Your task to perform on an android device: Use the Klook app to view the cruise schedule with an early morning departure time of 5:00 AM to 9:00 AM on November 25.
Image 0: 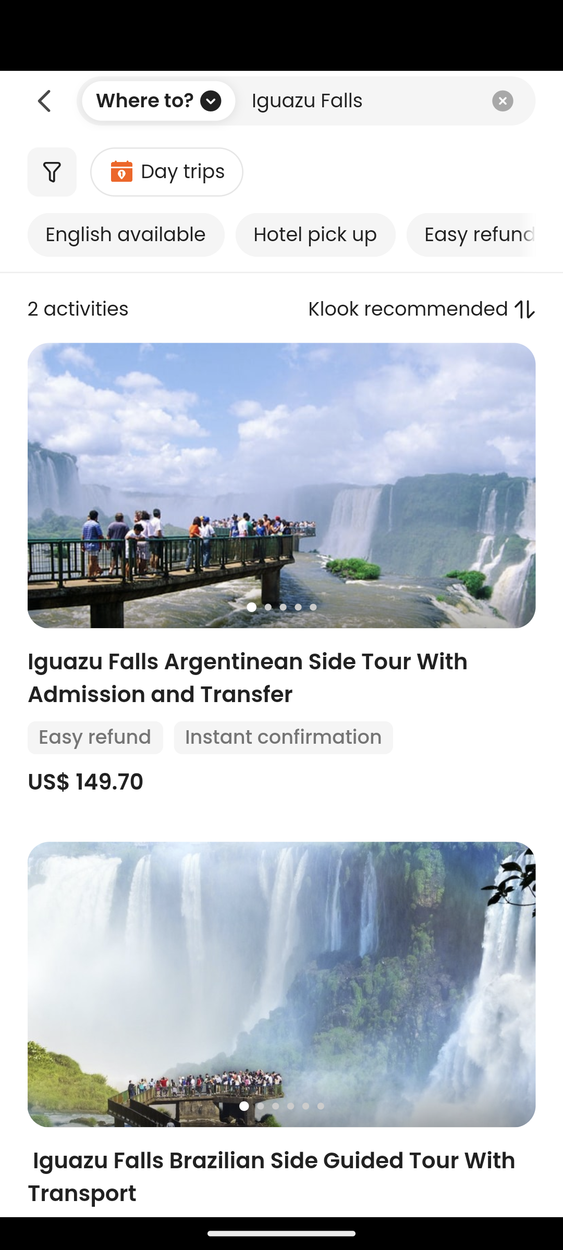
Click on the filter icon at the top left of the screen
Step 0: click (57, 167)
Image 1: 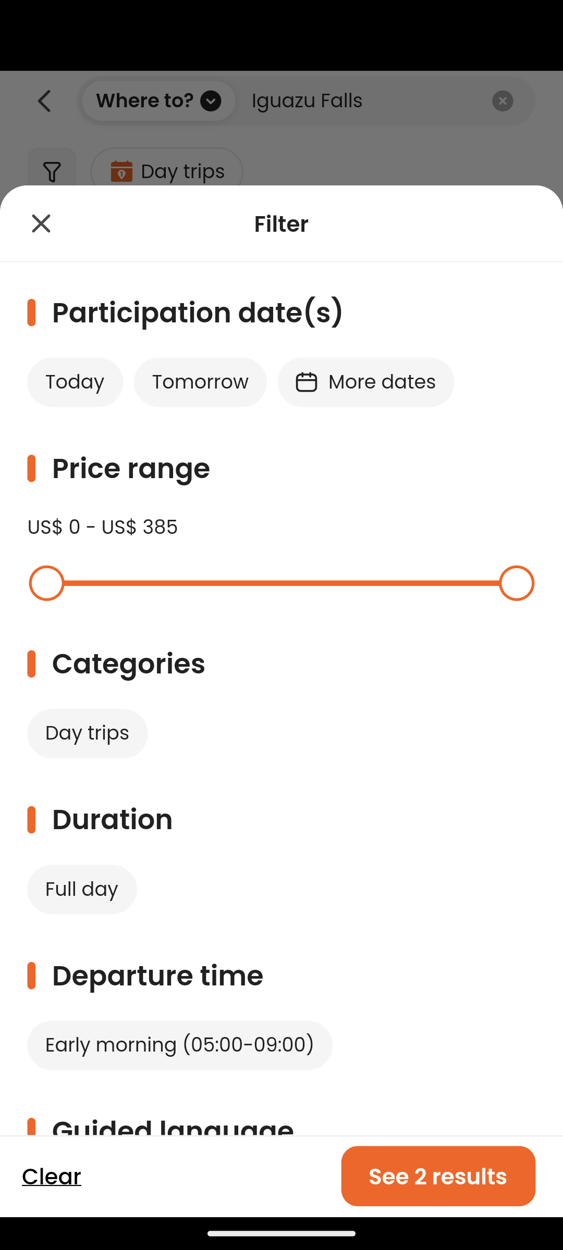
Click on More dates
Step 1: click (366, 382)
Image 2: 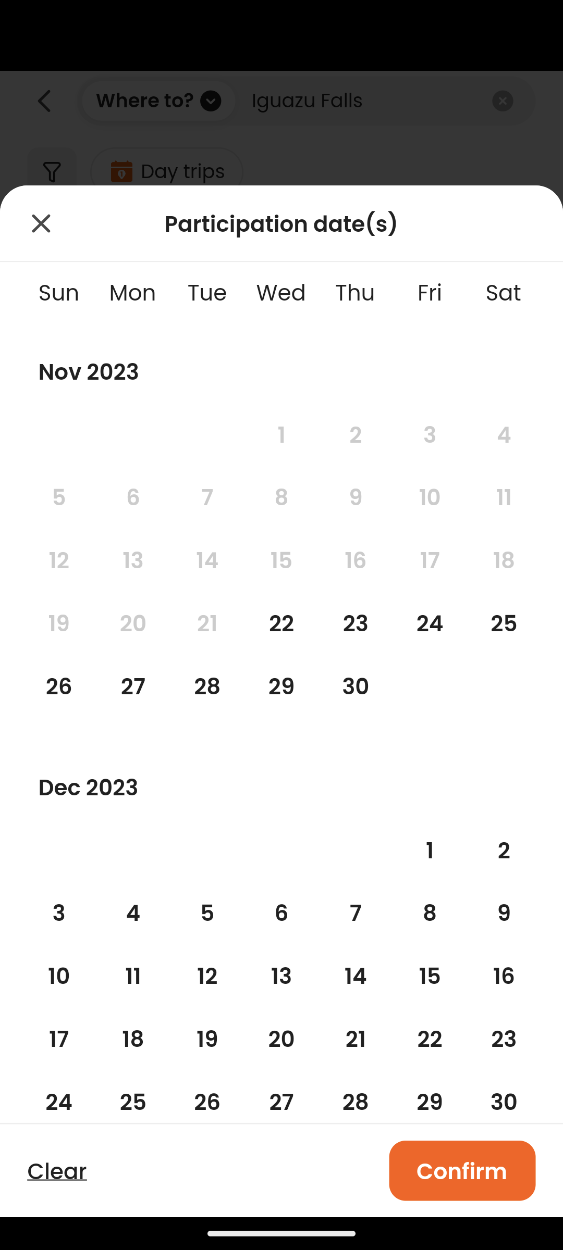
select date as 25 november
Step 2: click (504, 623)
Image 3: 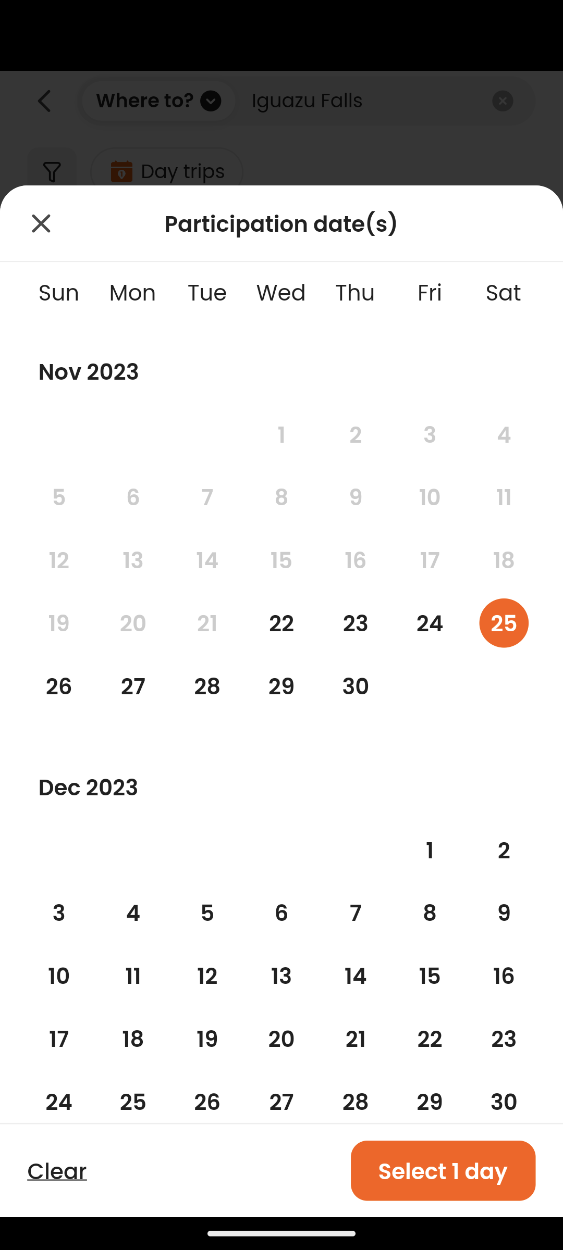
Click on Select 1 day at the bottom of the screen
Step 3: click (443, 1171)
Image 5: 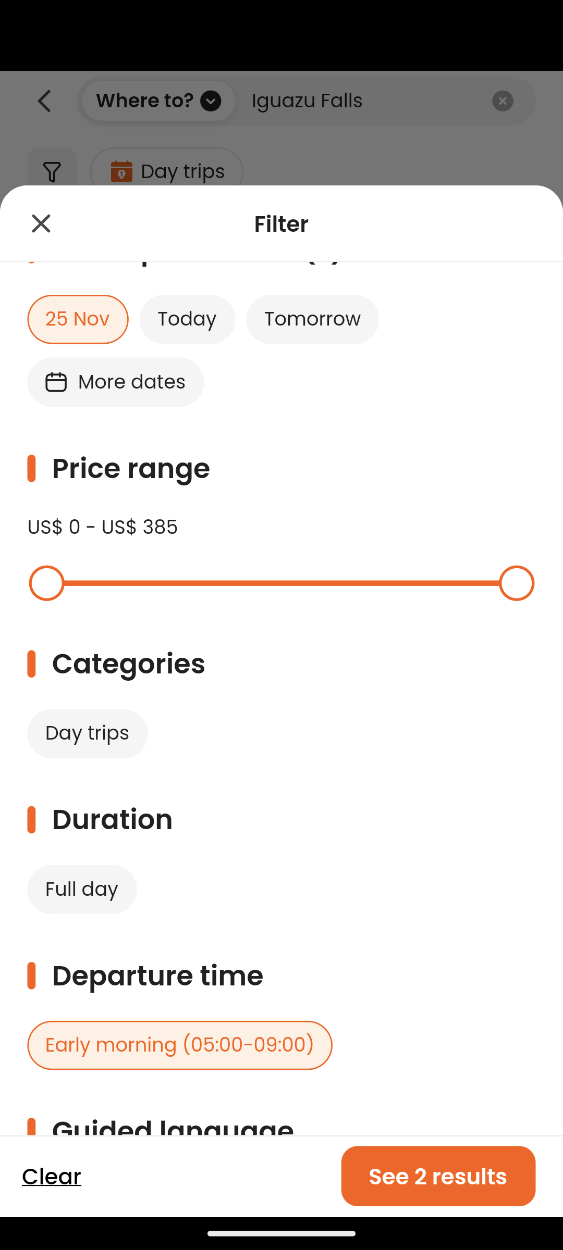
Click on See 2 results at the bottom right corner of the screen
Step 5: click (438, 1176)